Your task to perform on an android device: I want to look into my shopping cart so as to proceed with further processing in the bigbasket app.
Image 0: 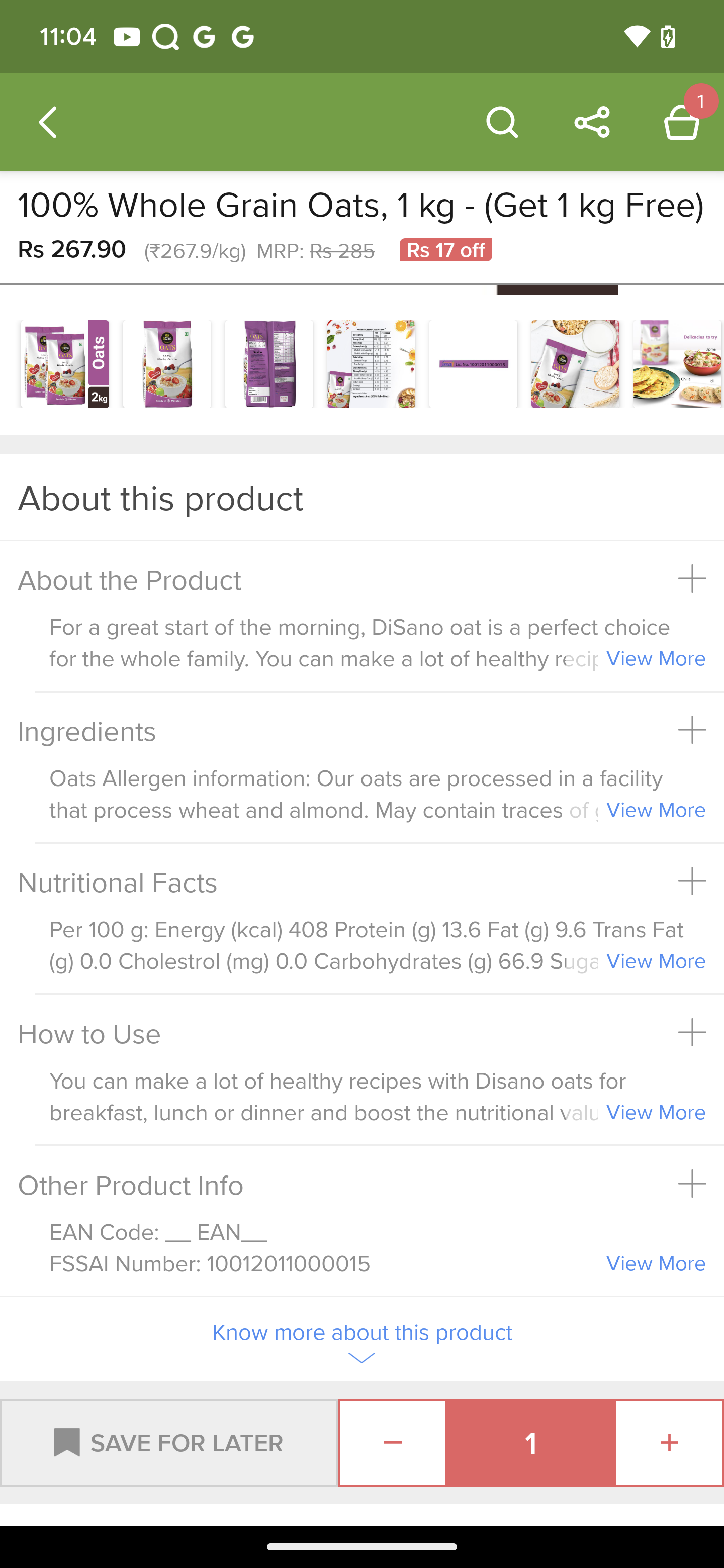
Click on the basket icon at the top of the screen to view the item
Step 0: click (684, 125)